Your task to perform on an android device: On the momondo app, search for the hotels in Berlin for my upcoming trip from December 23rd to December 25th.
Image 0: 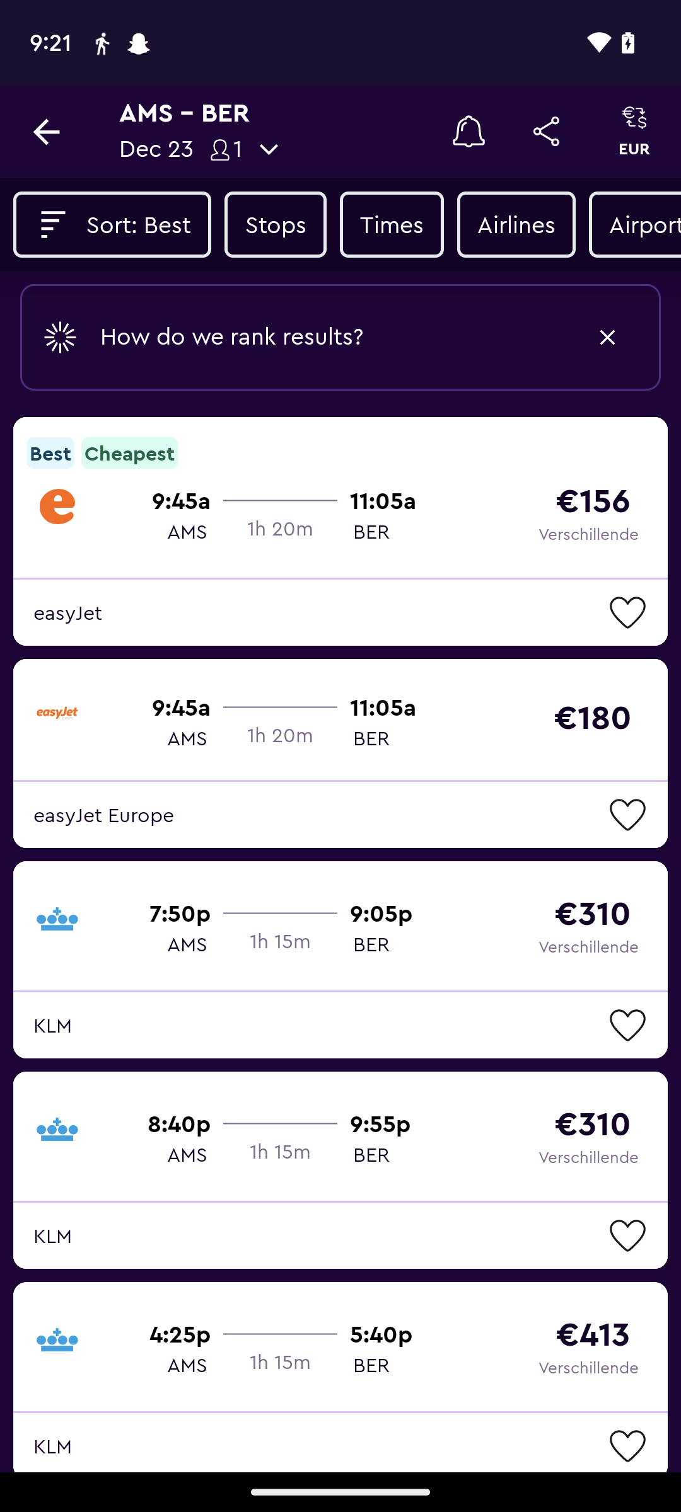
Go back to the home screen of the app.
Step 0: press back button
Image 1: 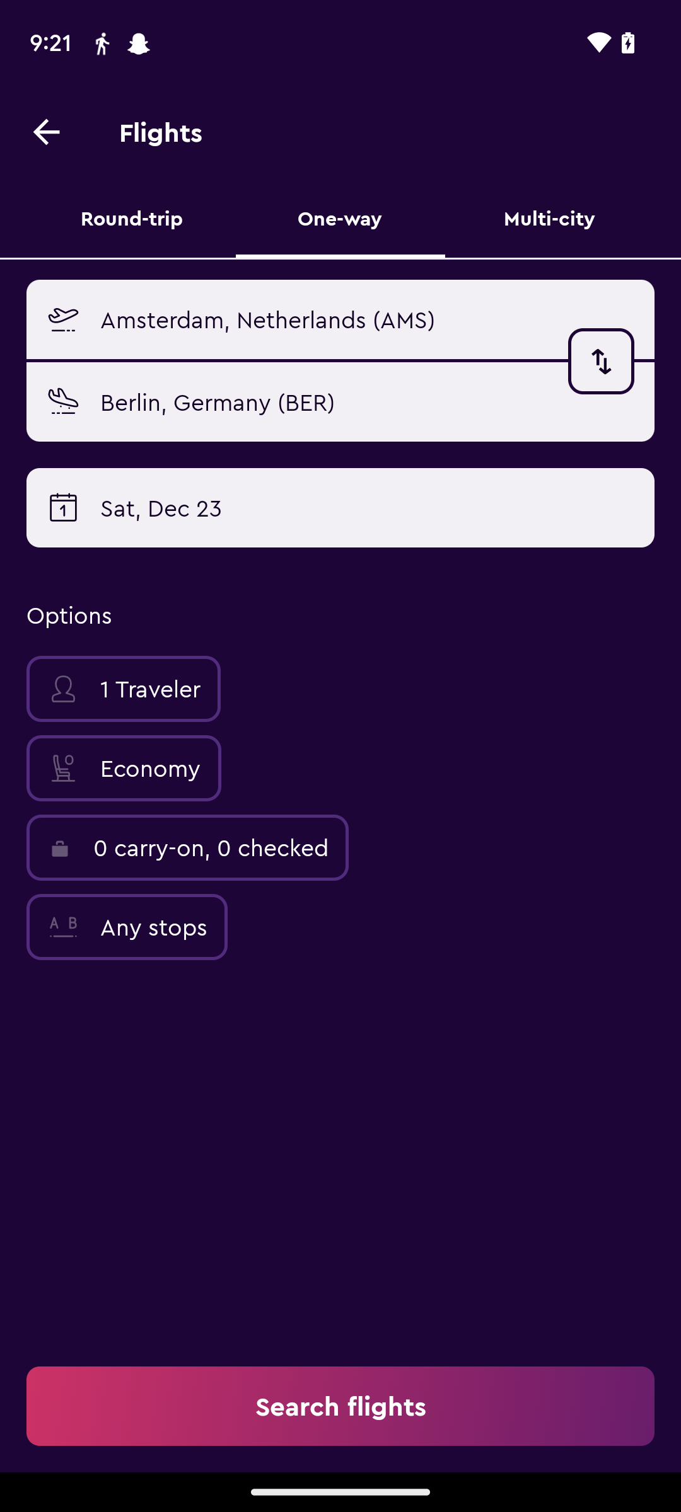
Go back to the home screen of the app.
Step 1: press back button
Image 2: 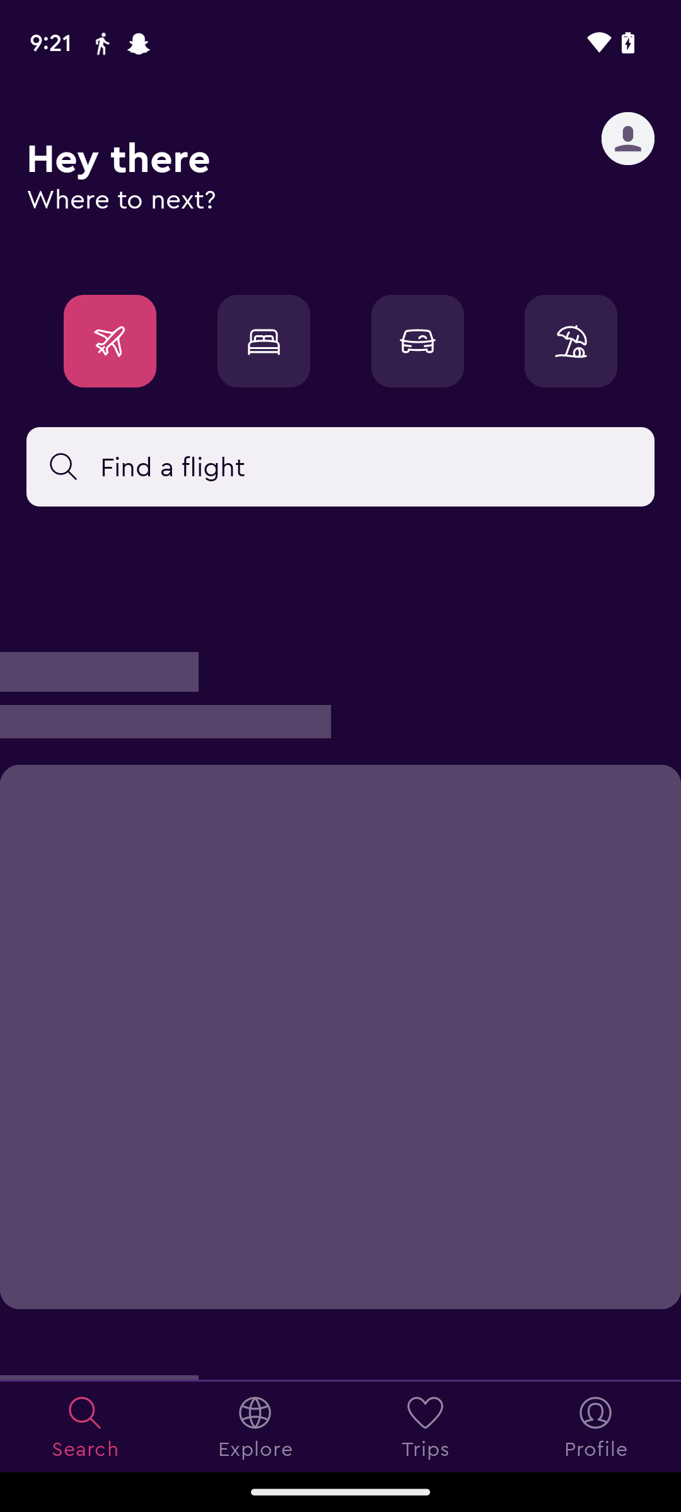
Click on the Hotels icon at the top of the screen.
Step 2: click (264, 341)
Image 3: 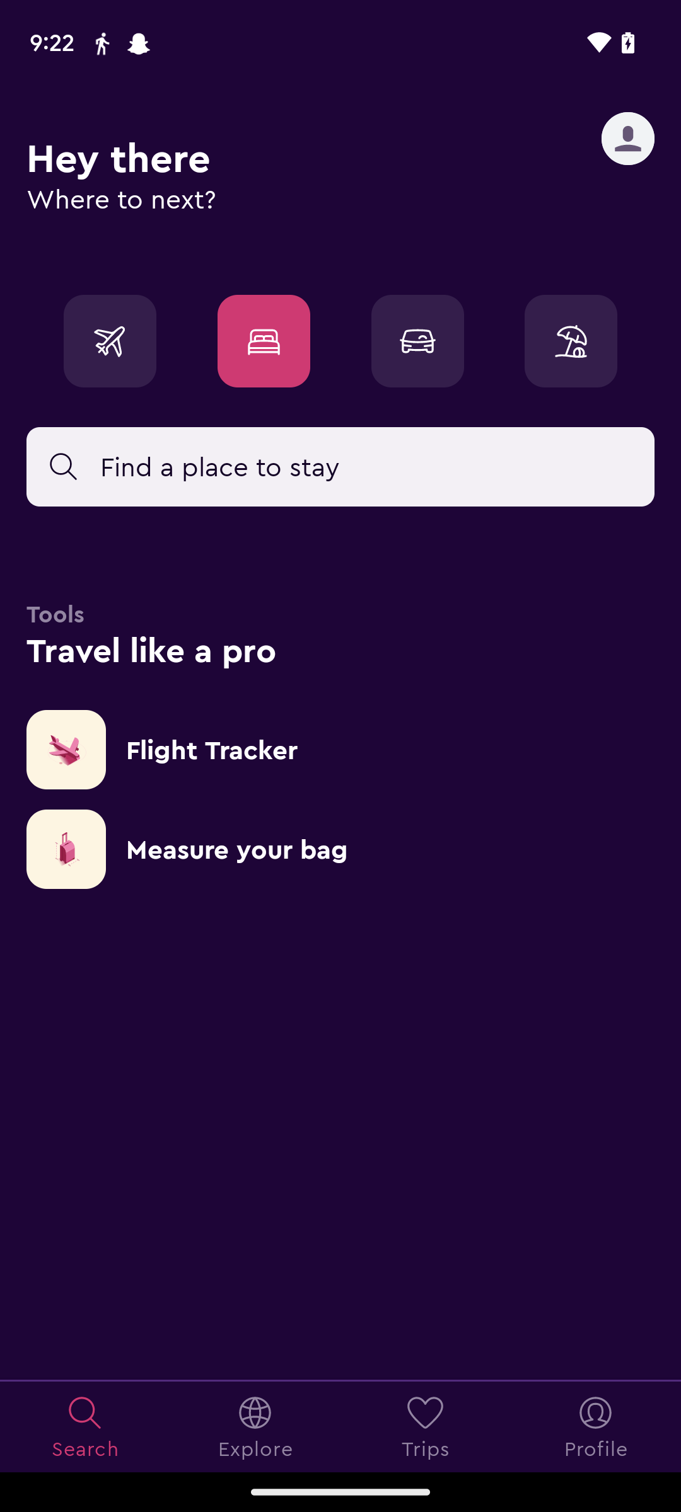
Click on the search bar.
Step 3: click (340, 467)
Image 4: 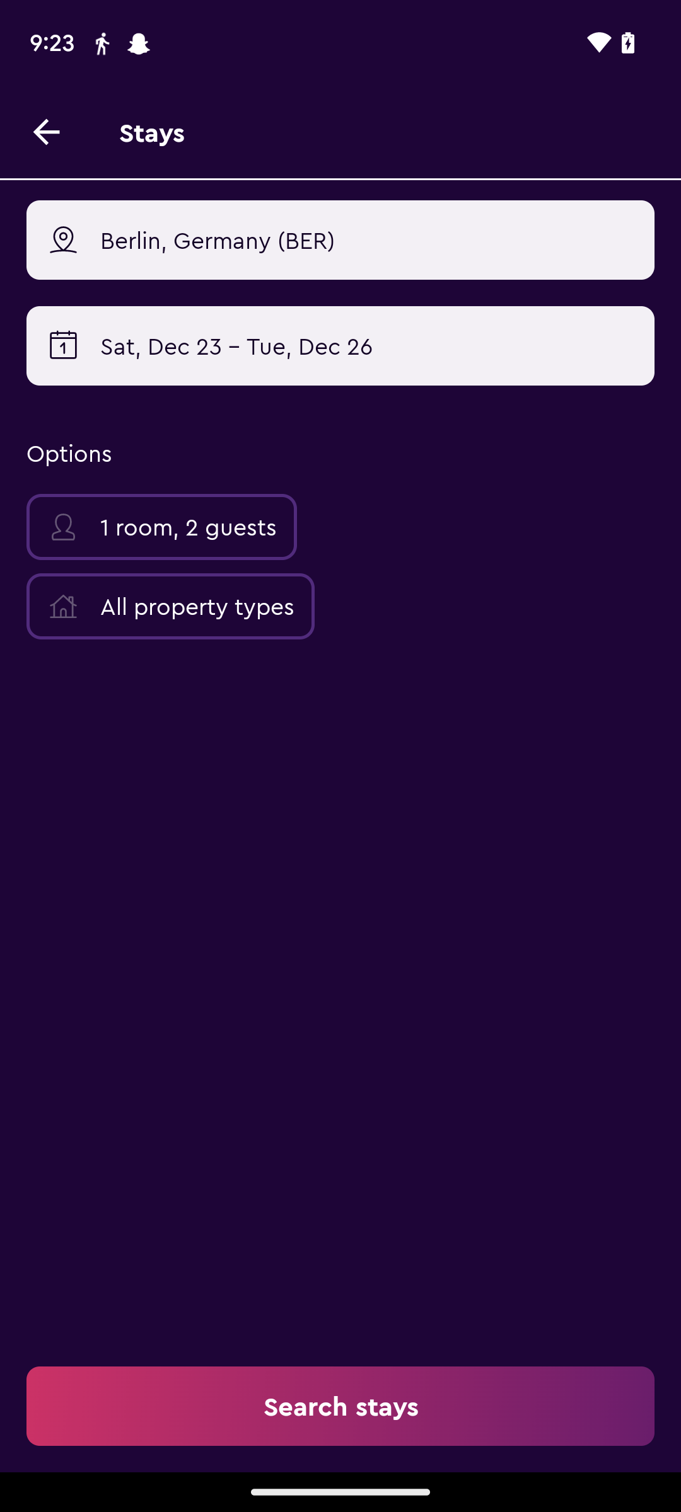
Click on the dates tab.
Step 4: click (340, 345)
Image 5: 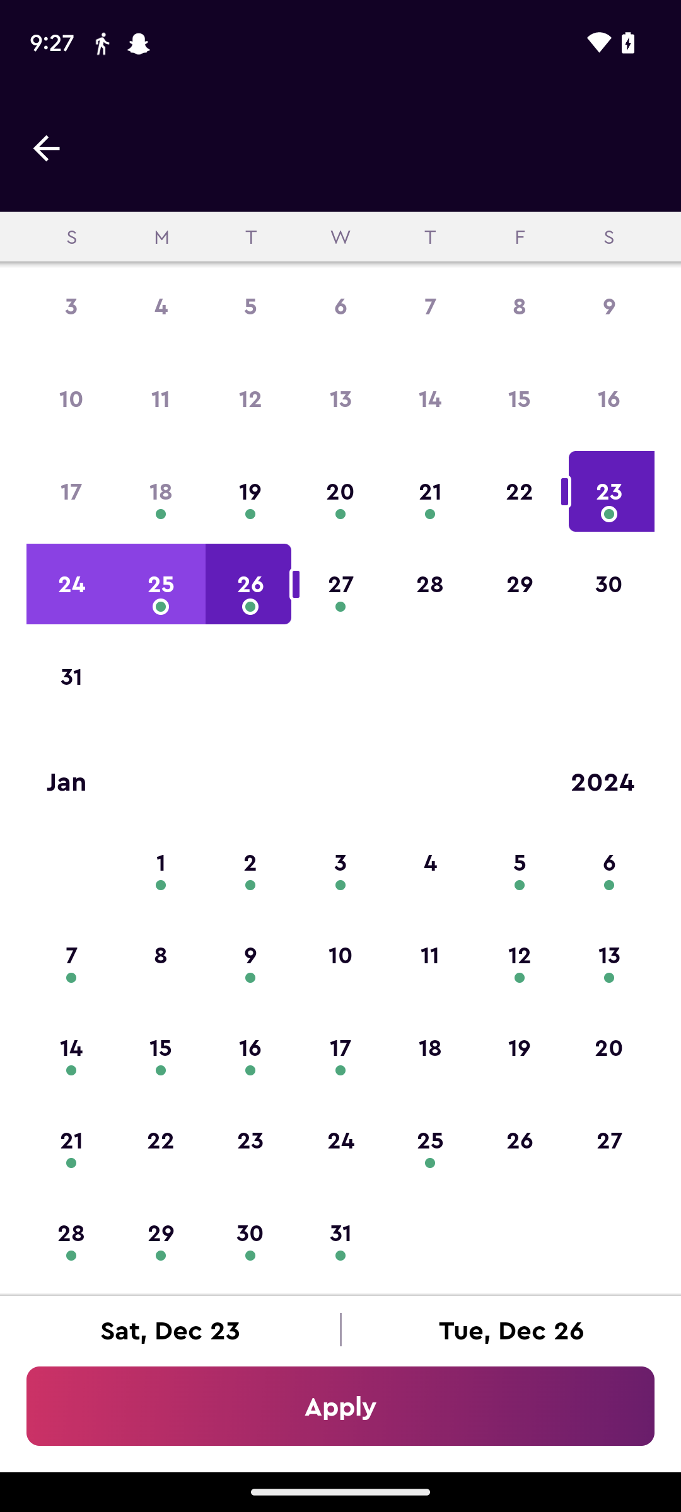
Select the dates from December 23rd to December 25th.
Step 5: click (609, 491)
Image 6: 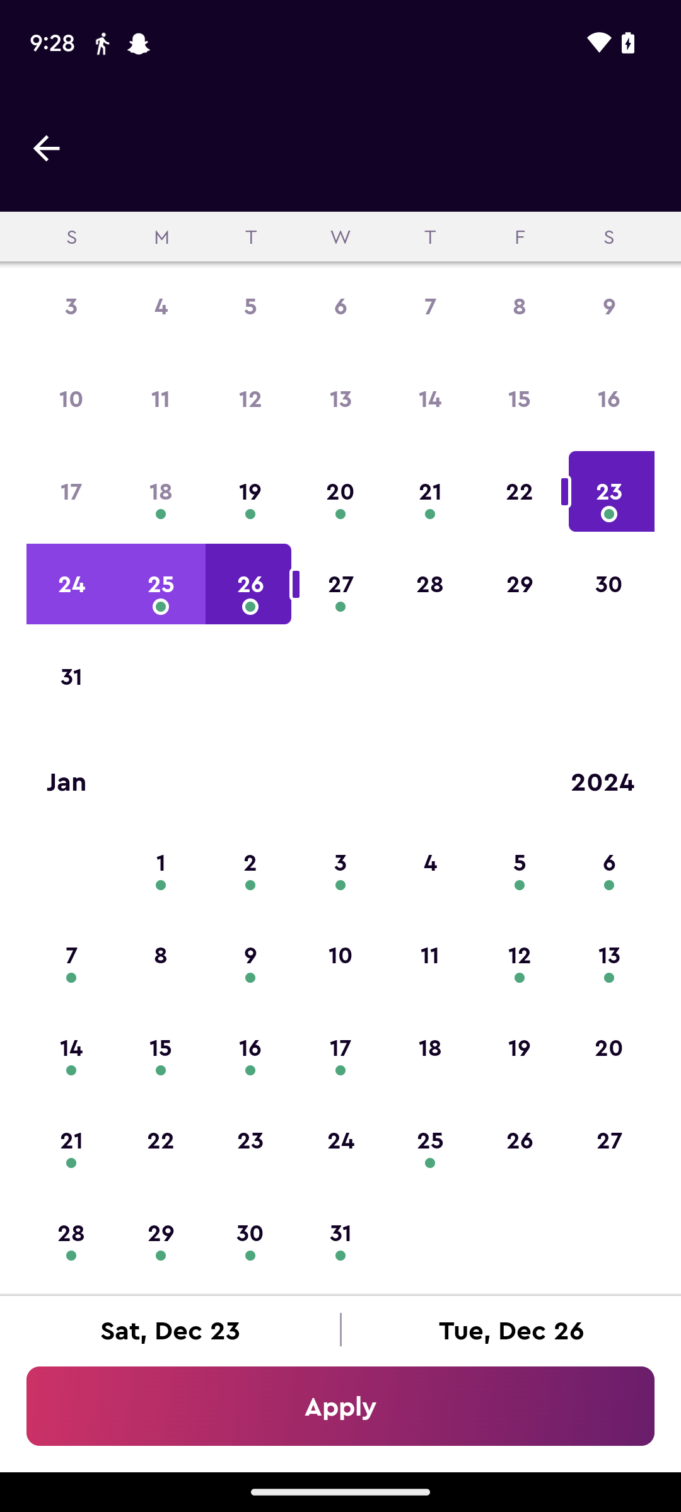
Select the dates from December 23rd to December 25th.
Step 6: click (609, 491)
Image 7: 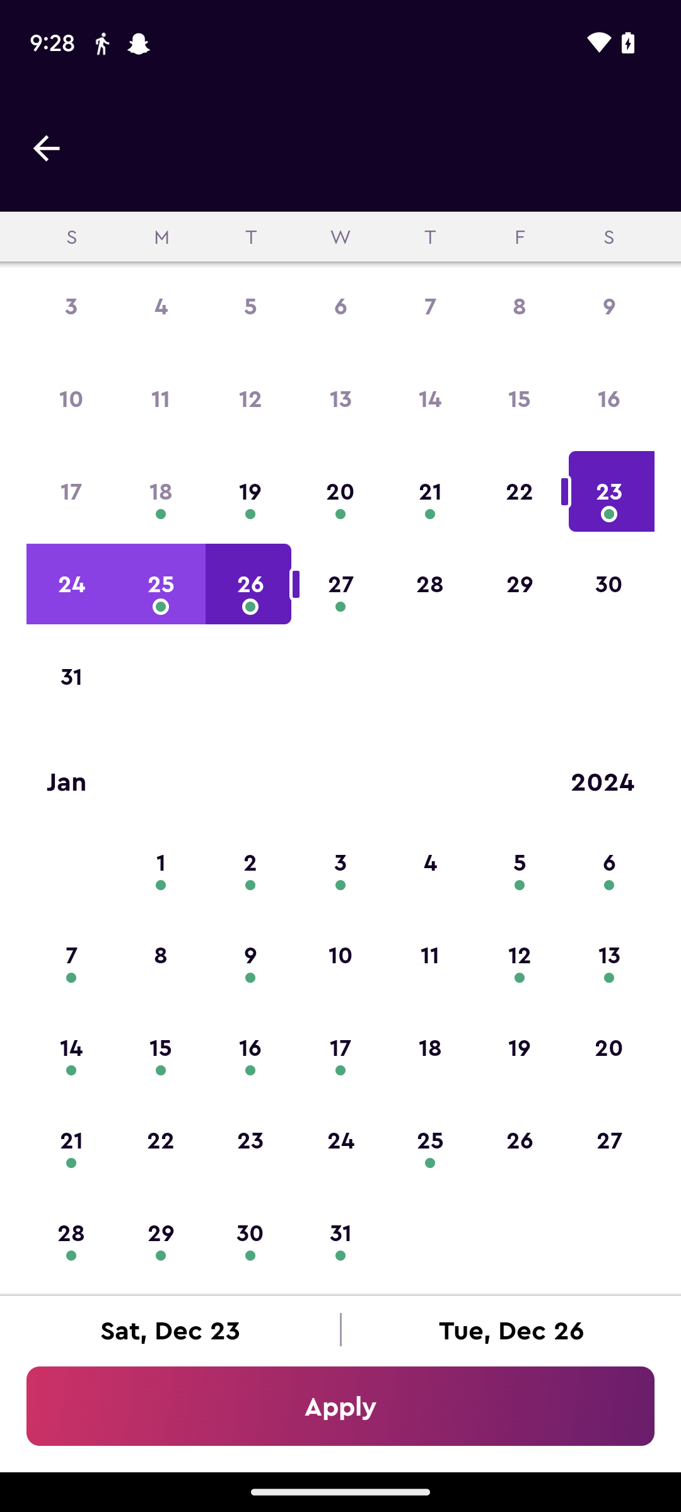
Select the dates from December 23rd to December 25th.
Step 7: wait
Image 9: 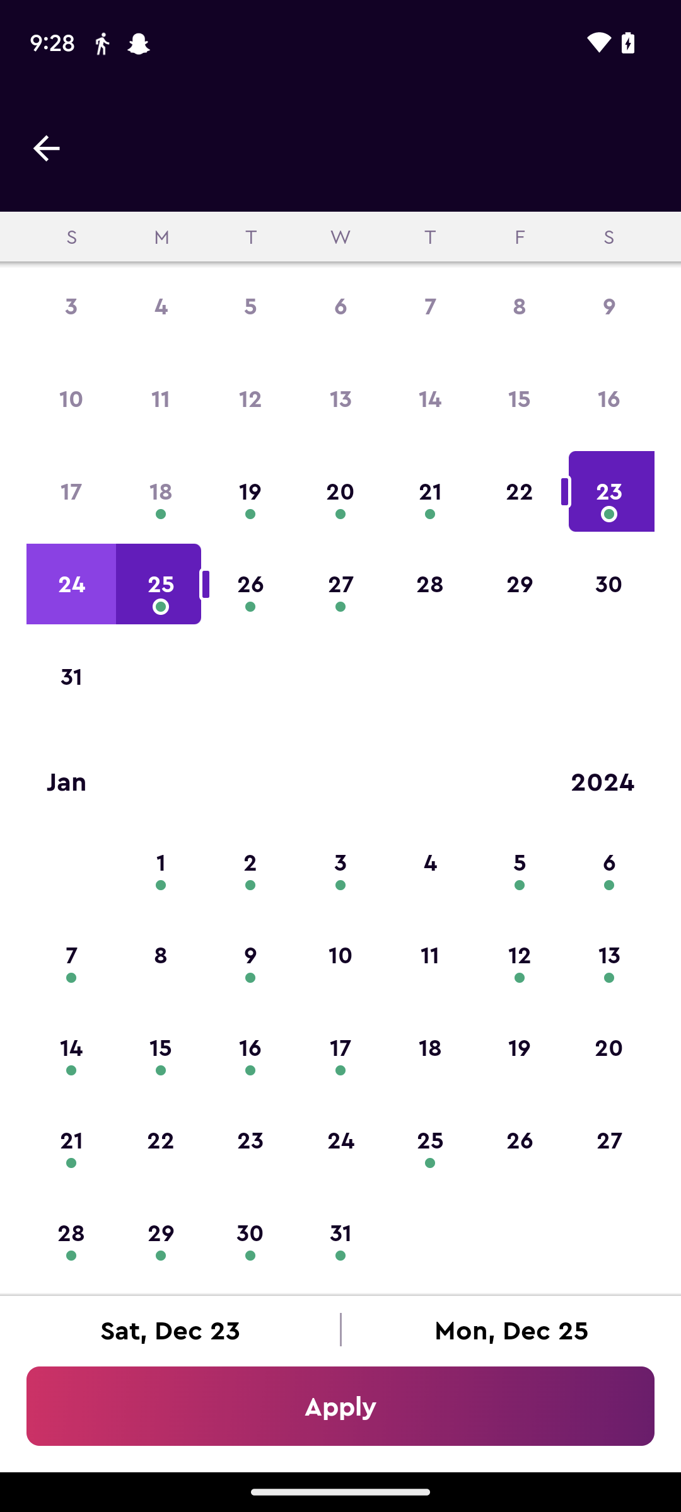
Click on the Apply at the bottom of the screen.
Step 9: click (340, 1406)
Image 10: 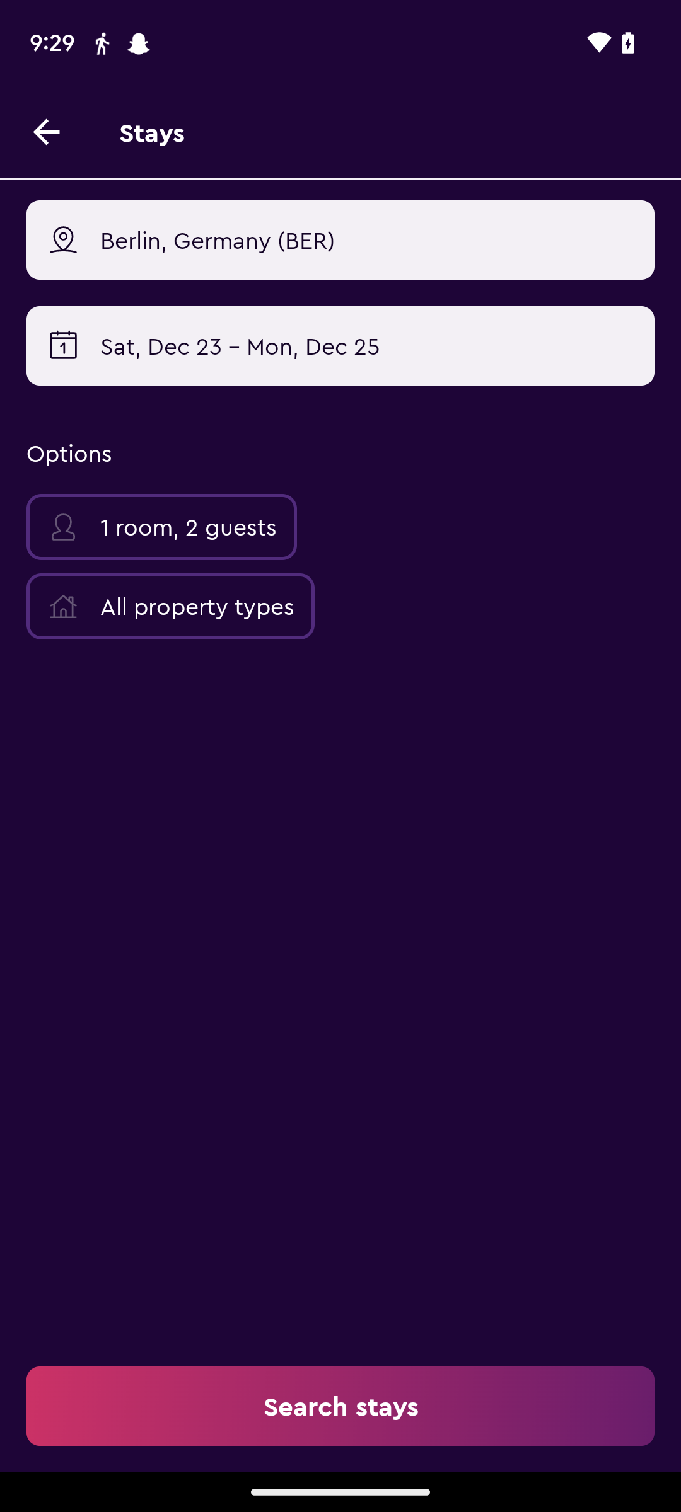
Click on the Search stays at the bottom of the screen.
Step 10: click (340, 1406)
Image 11: 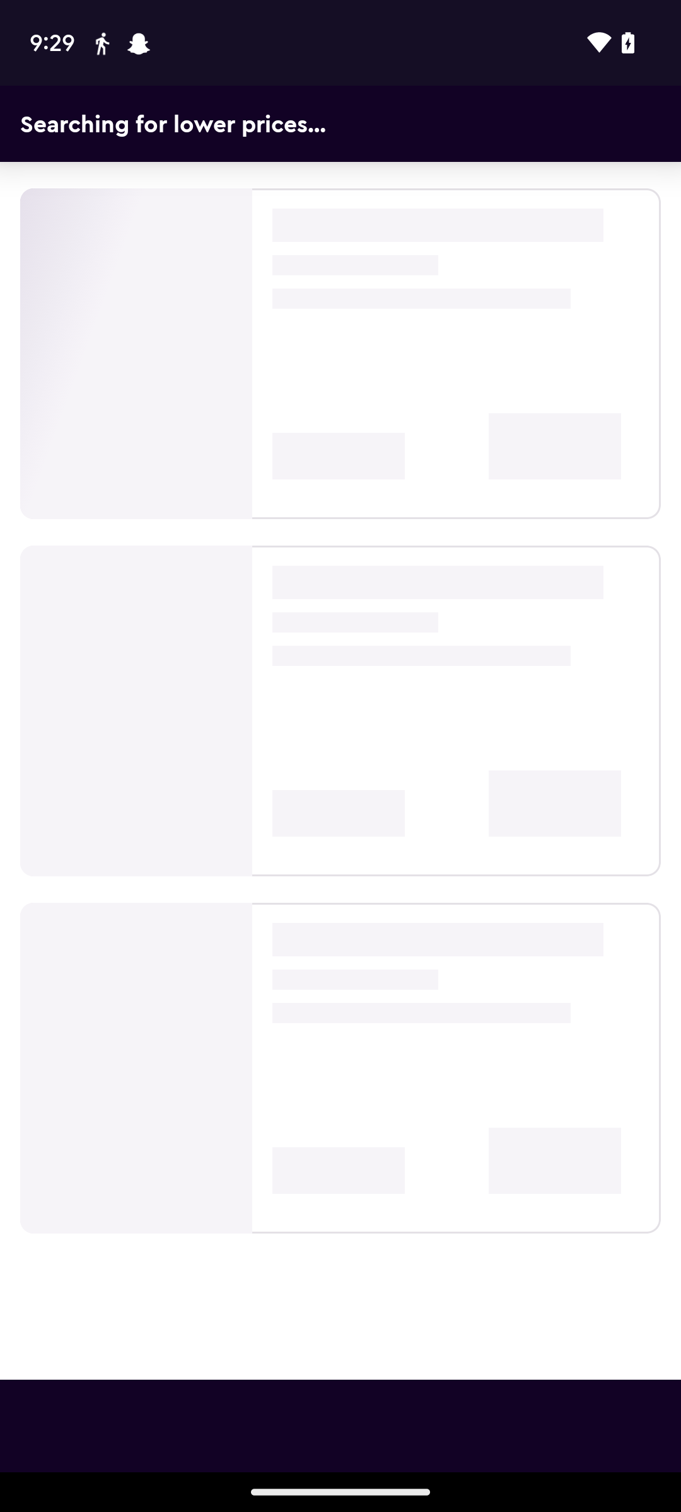
Click on the Search stays at the bottom of the screen.
Step 11: wait